Your task to perform on an android device: Go to the Nike app & view the product reviews
Image 0: 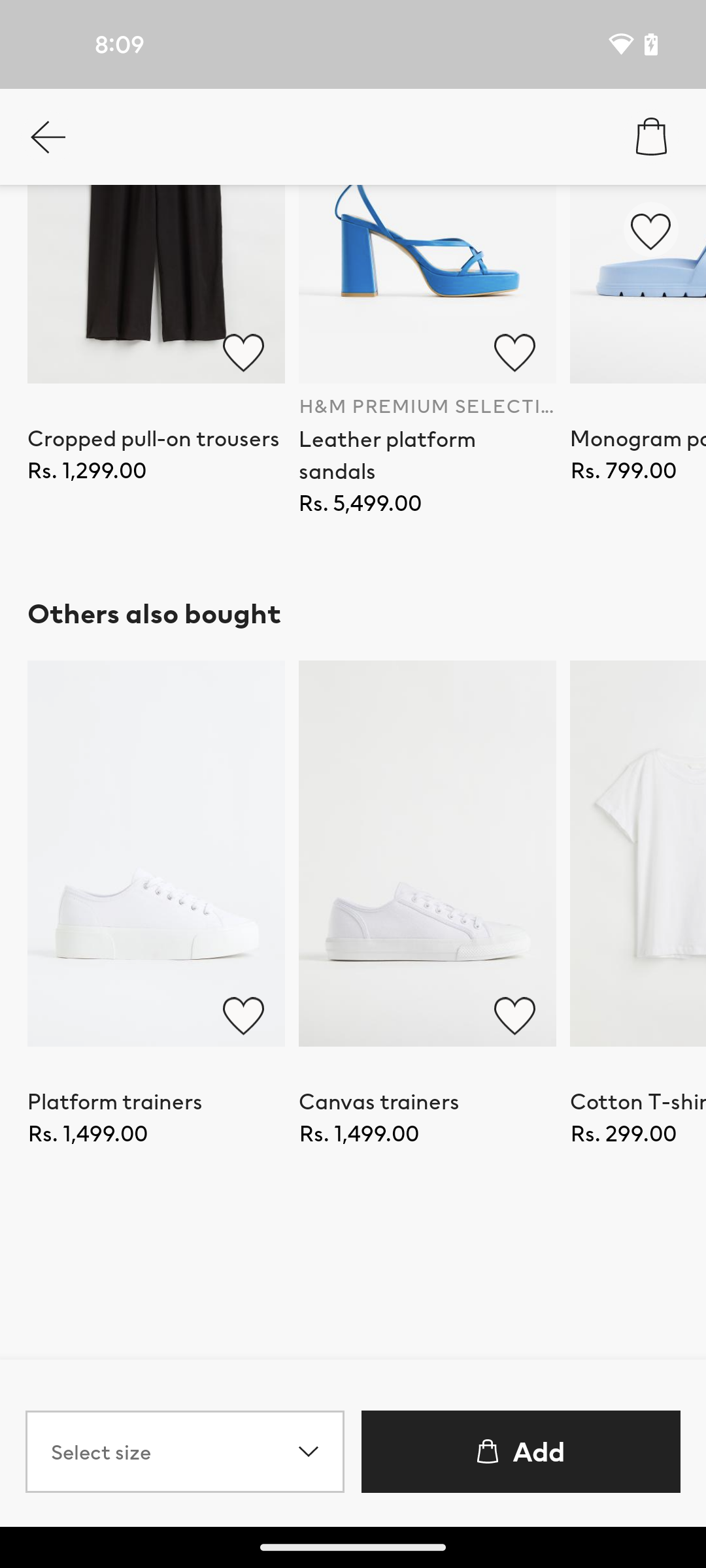
open Nike app
Step 0: open app "Nike"
Image 1: 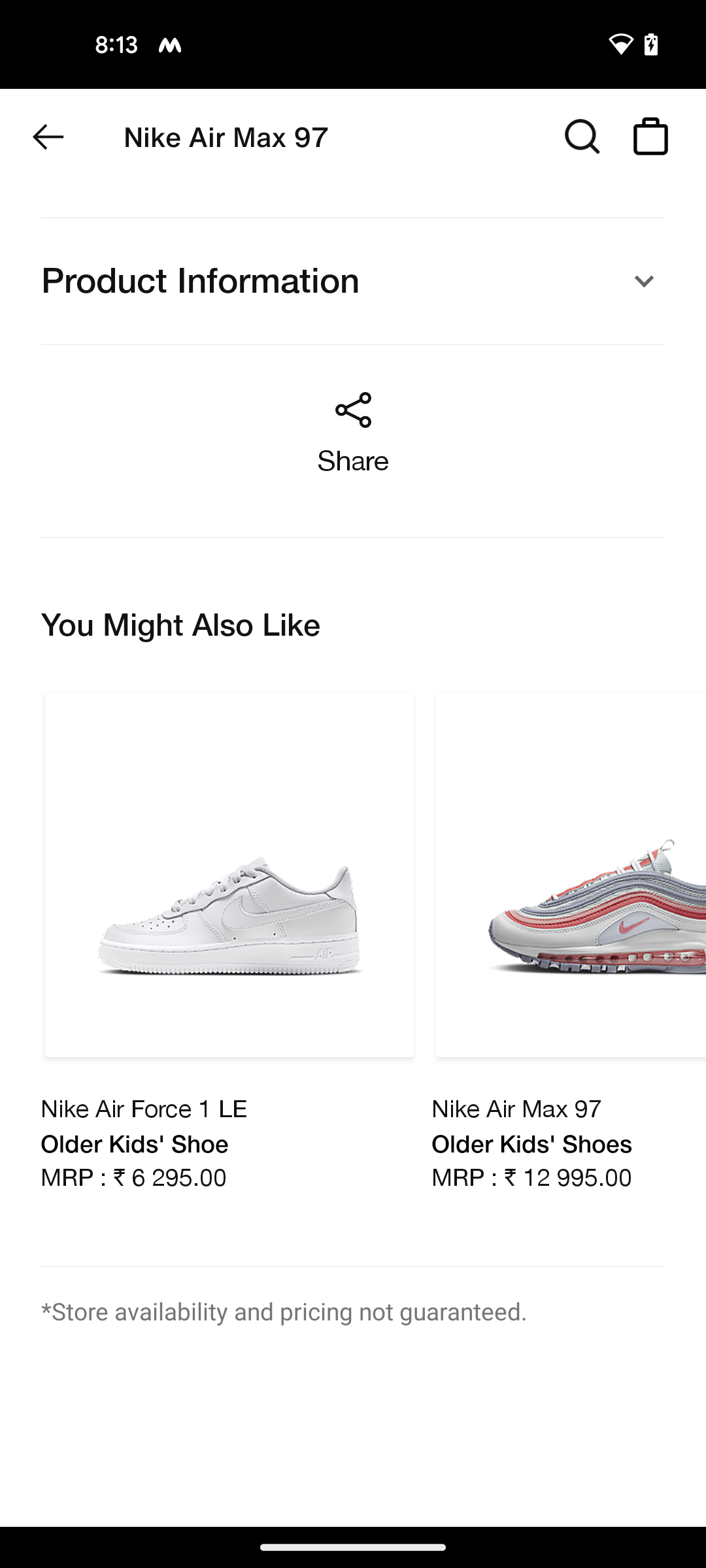
scroll up to view review option
Step 1: scroll up
Image 2: 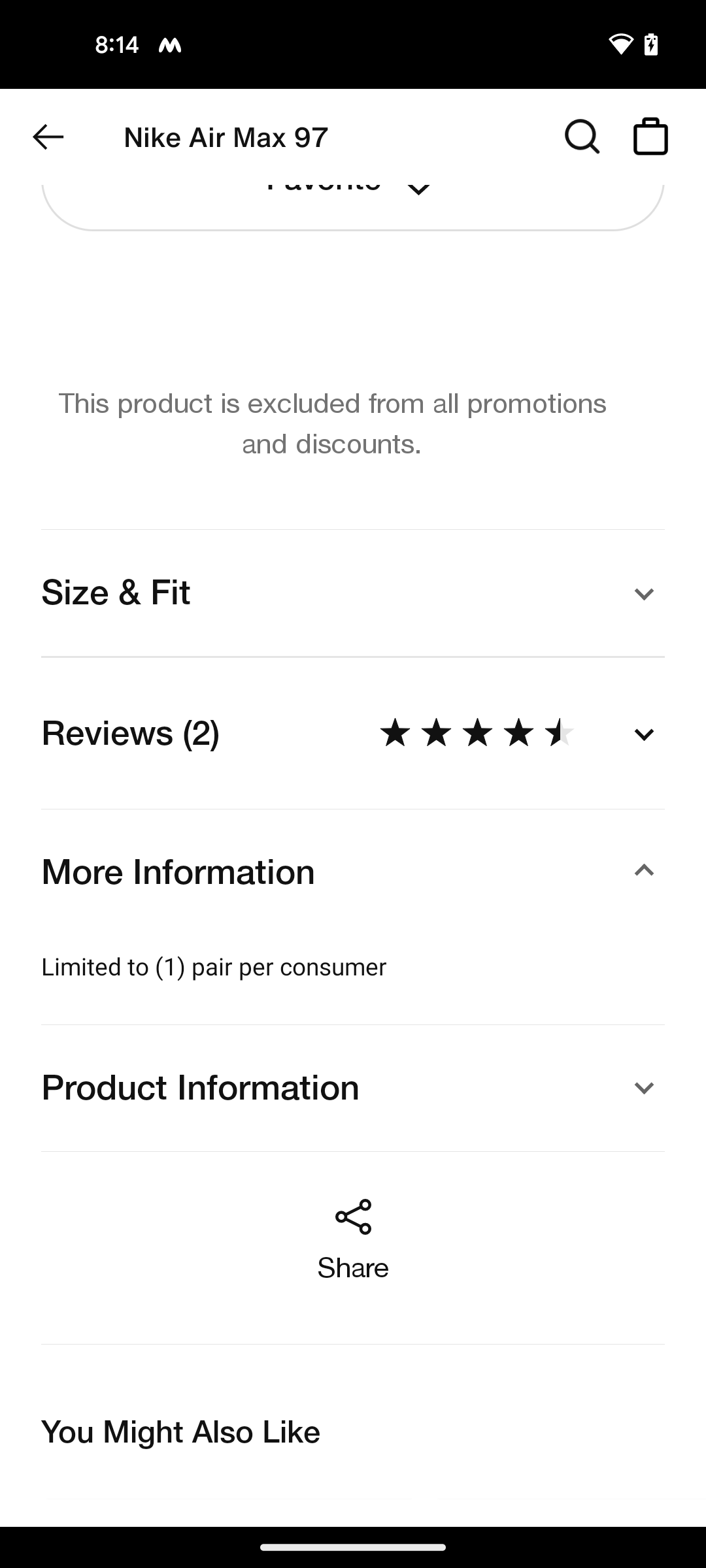
click on Reviews
Step 2: click (130, 733)